Your task to perform on an android device: Insert a video about solar panels from my Gallery to the right side of the image  in the current  slide on the PowerPoint app.
Image 0: 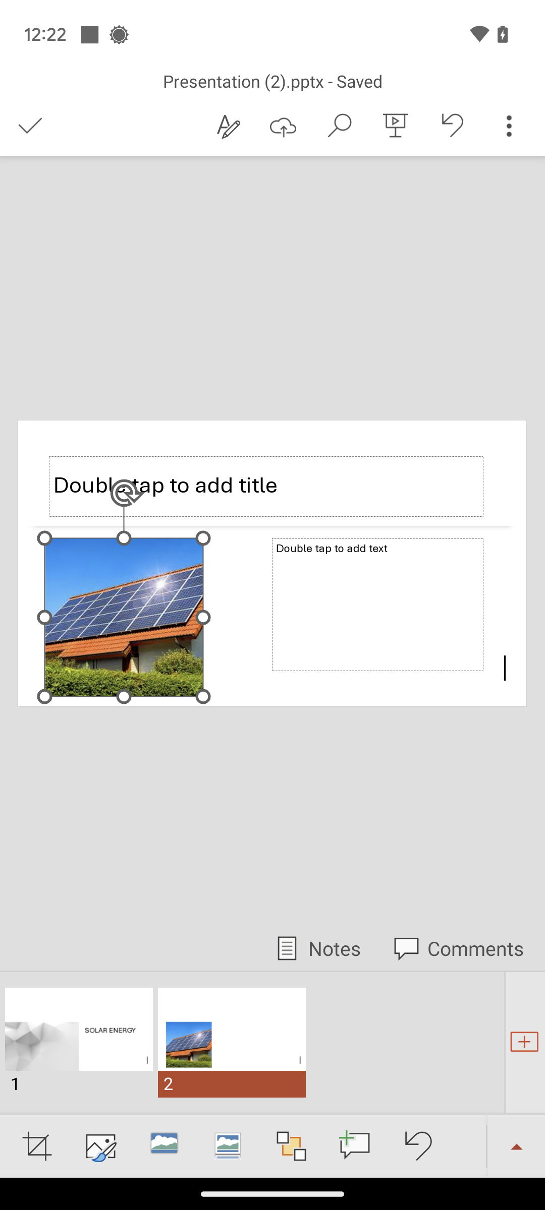
Click on the drop up arrow at the bottom-right of the screen.
Step 0: click (516, 1145)
Image 1: 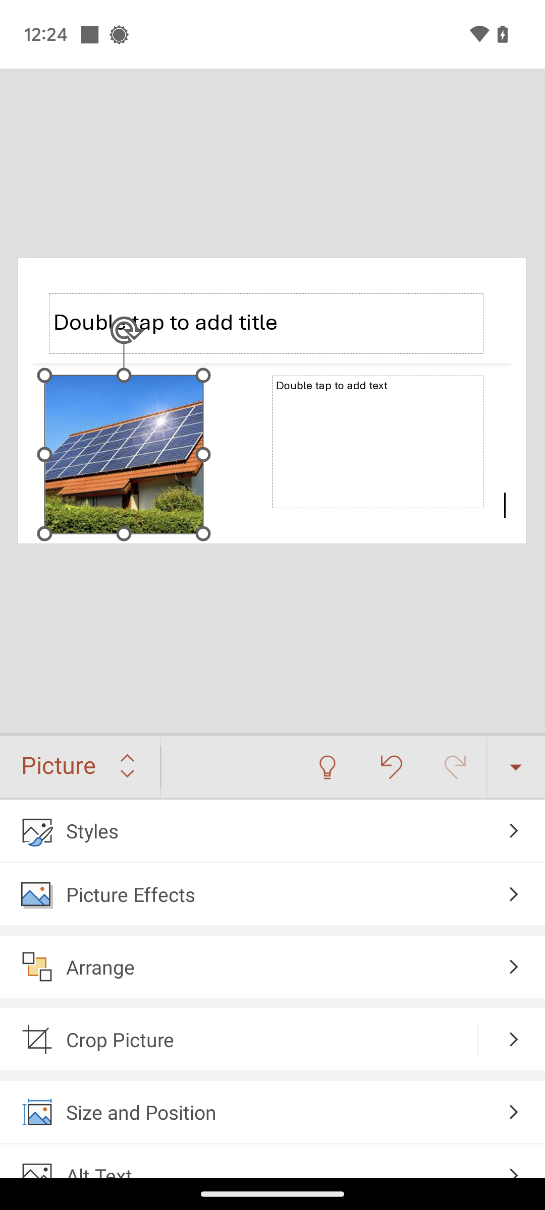
Click on the picture menu drop down.
Step 1: click (80, 767)
Image 2: 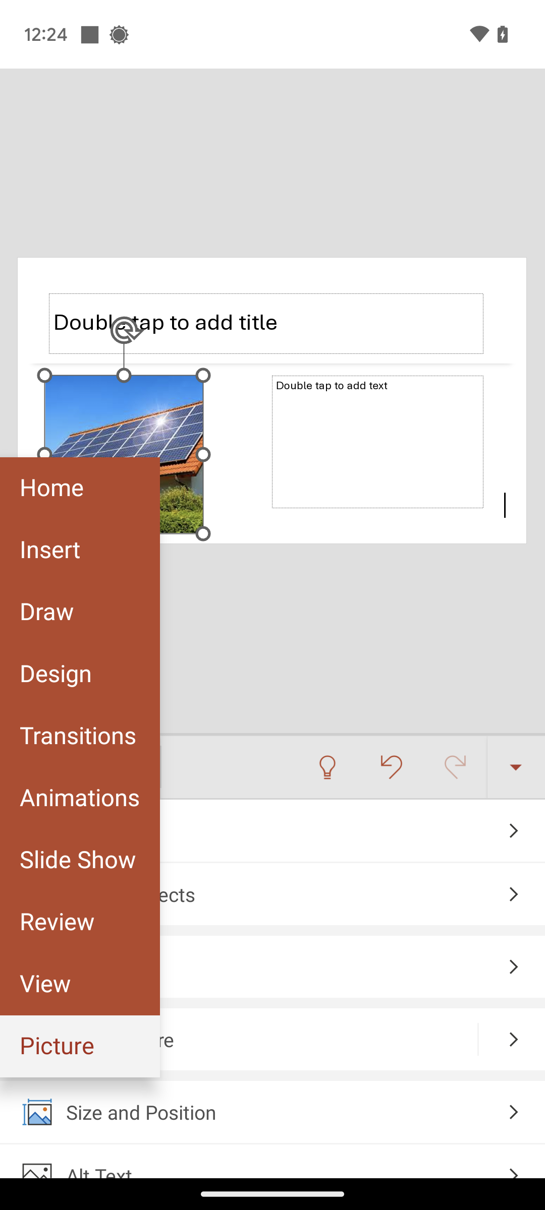
Click on Insert menu.
Step 2: click (80, 550)
Image 3: 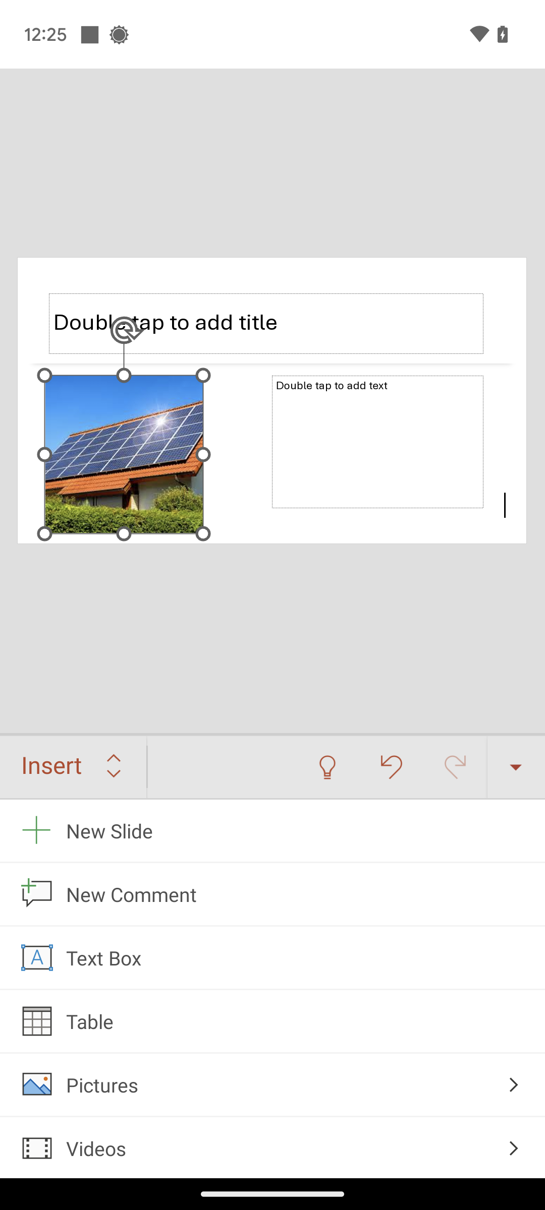
Click on Video tab.
Step 3: click (272, 1147)
Image 4: 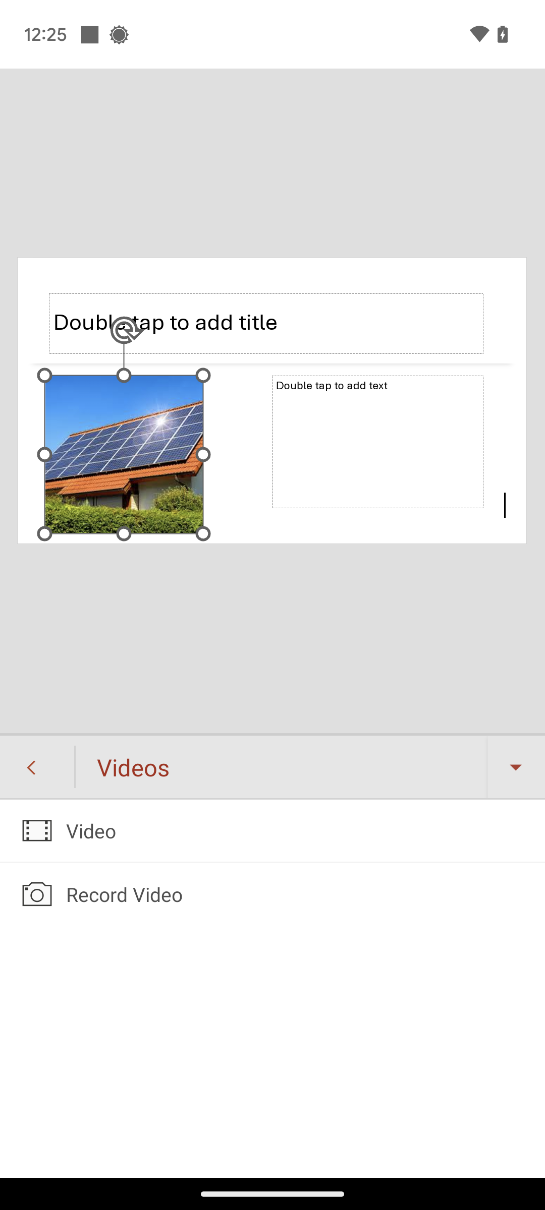
Click on Video.
Step 4: click (272, 830)
Image 5: 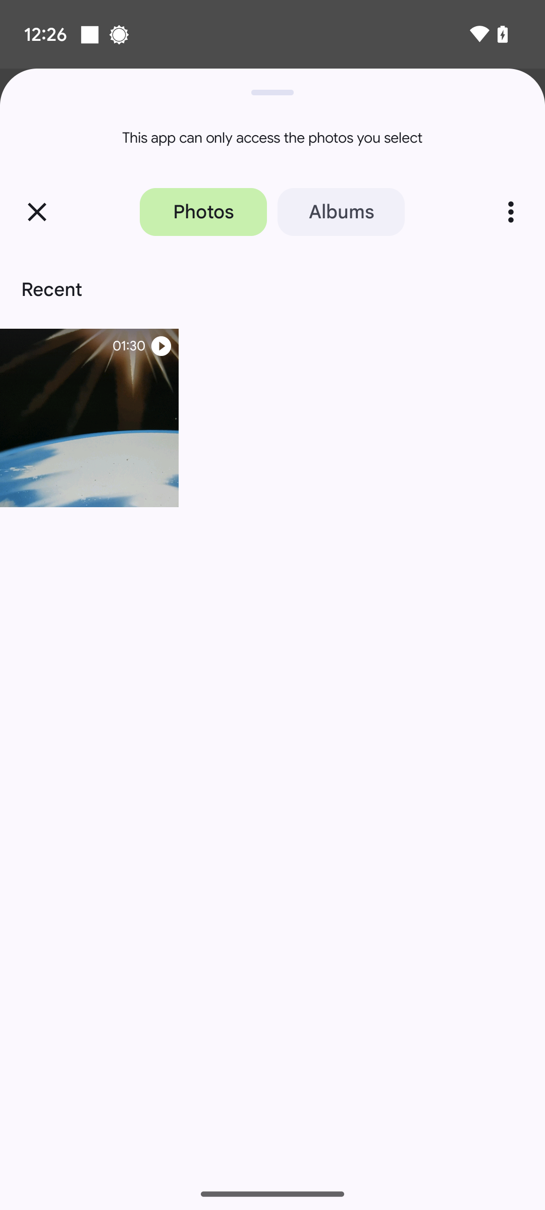
click on first video.
Step 5: click (89, 417)
Image 6: 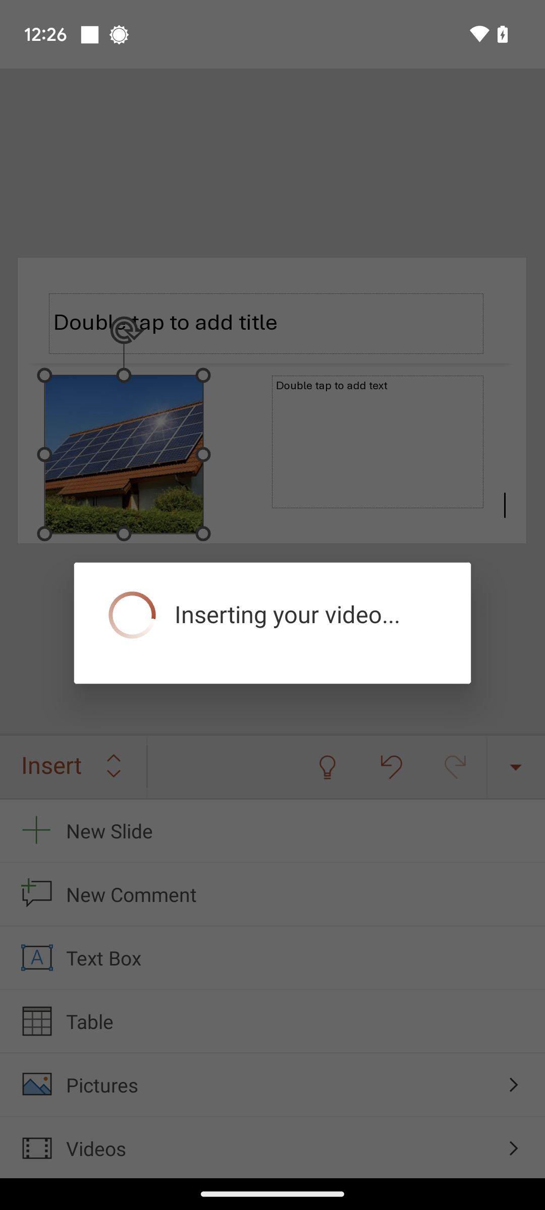
click on first video.
Step 6: wait